Your task to perform on an android device: Search for the Microsoft Surface Pro 8 PN-00013 Laptop on Electronics Bazaar.
Image 0: 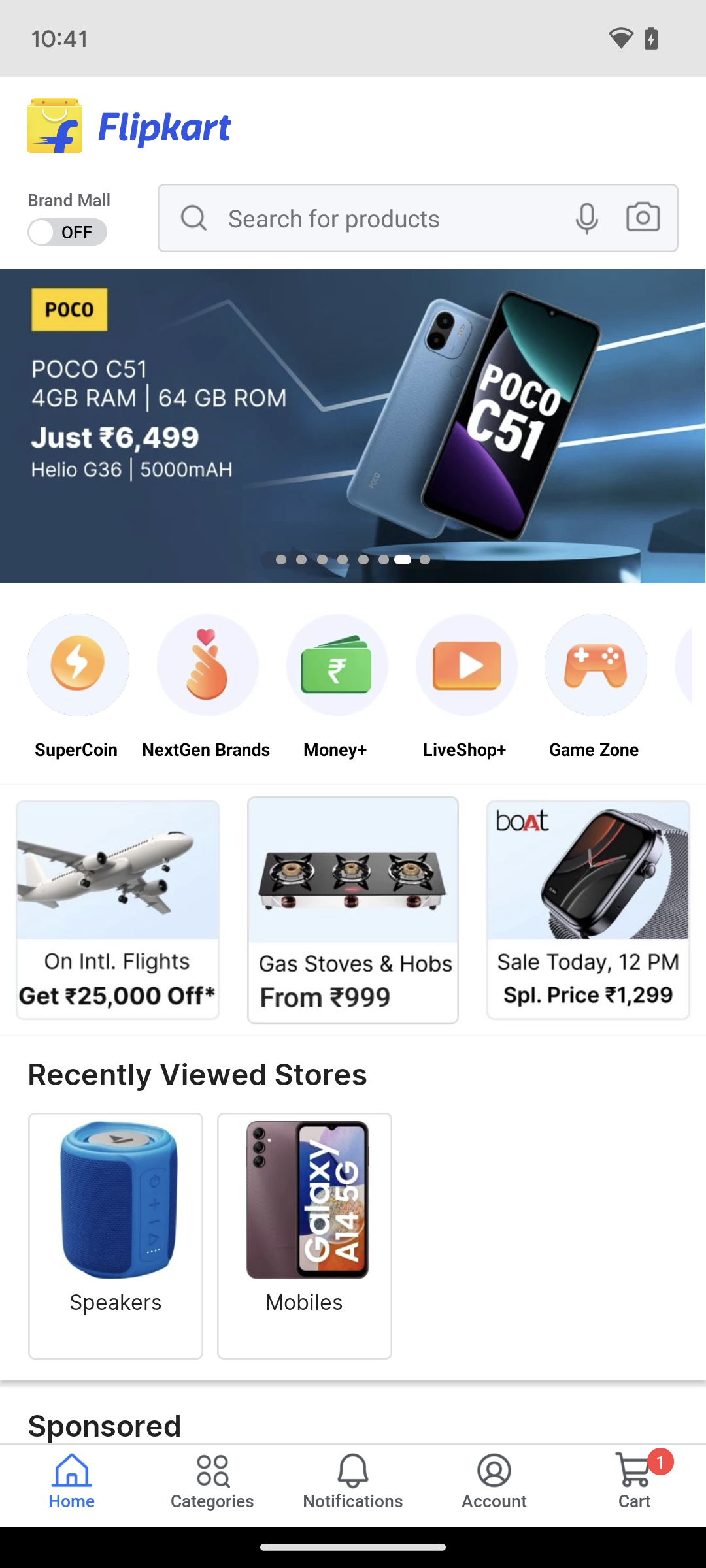
Open Electronics Bazaar .
Step 0: open app "Electronics Bazaar"
Image 1: 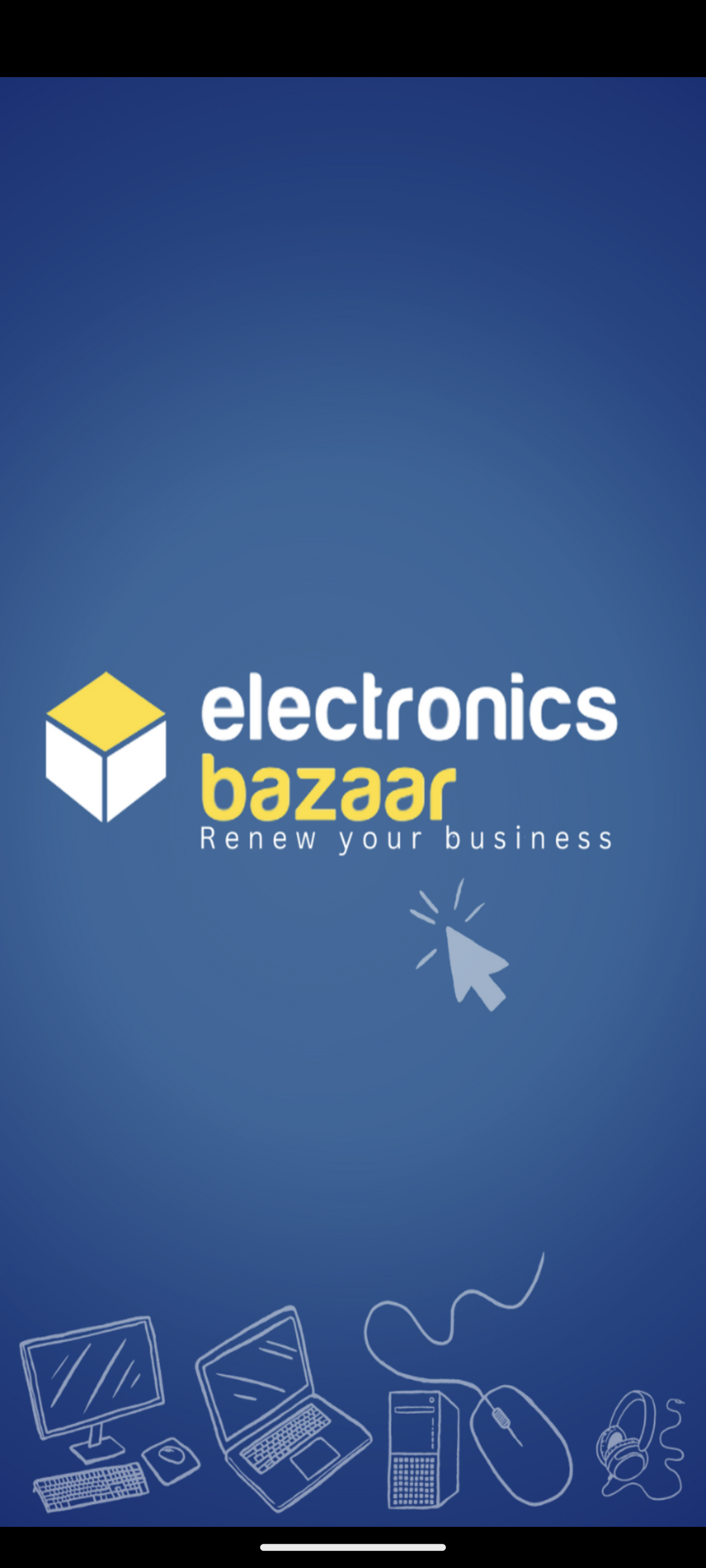
Open Electronics Bazaar .
Step 1: wait
Image 2: 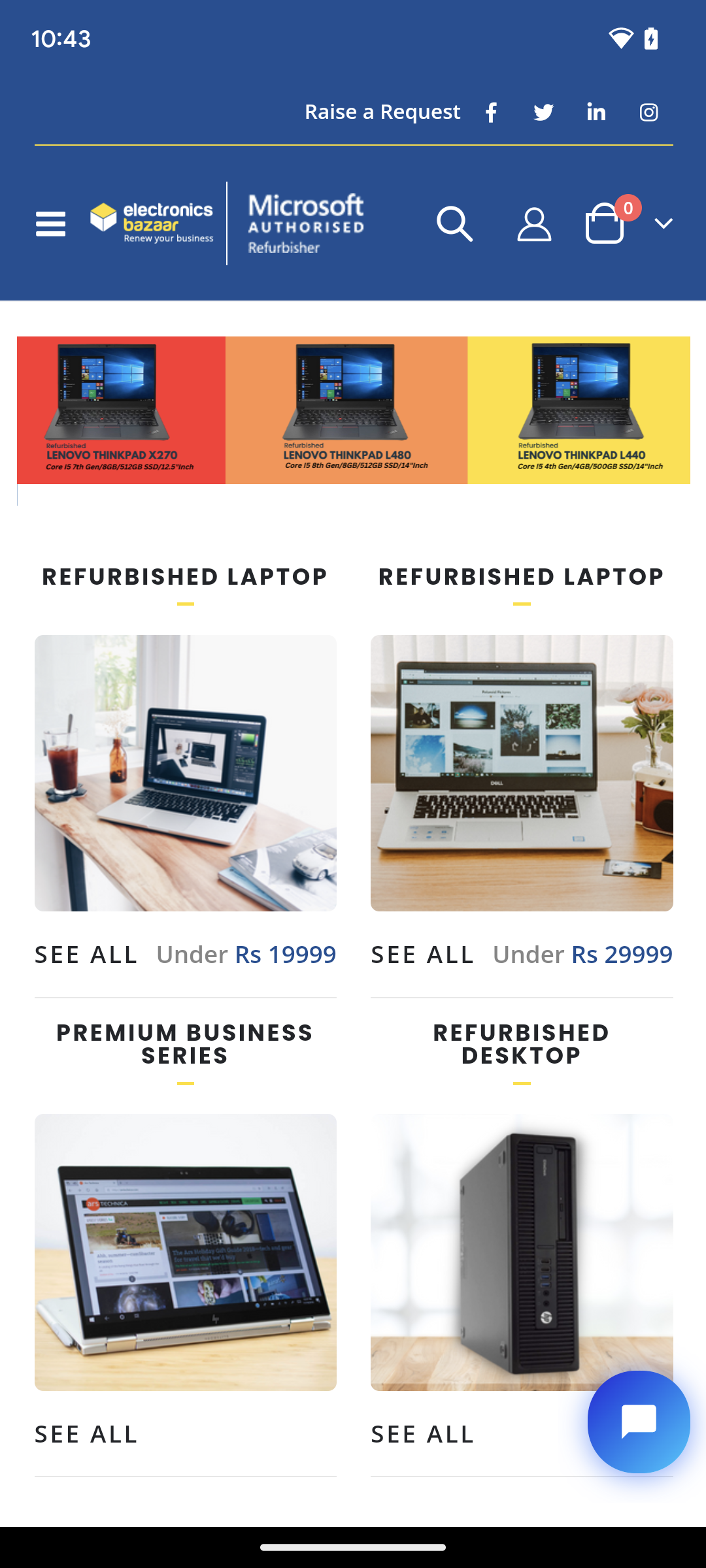
Click on the Search icon at the top center of the screen.
Step 2: click (455, 225)
Image 3: 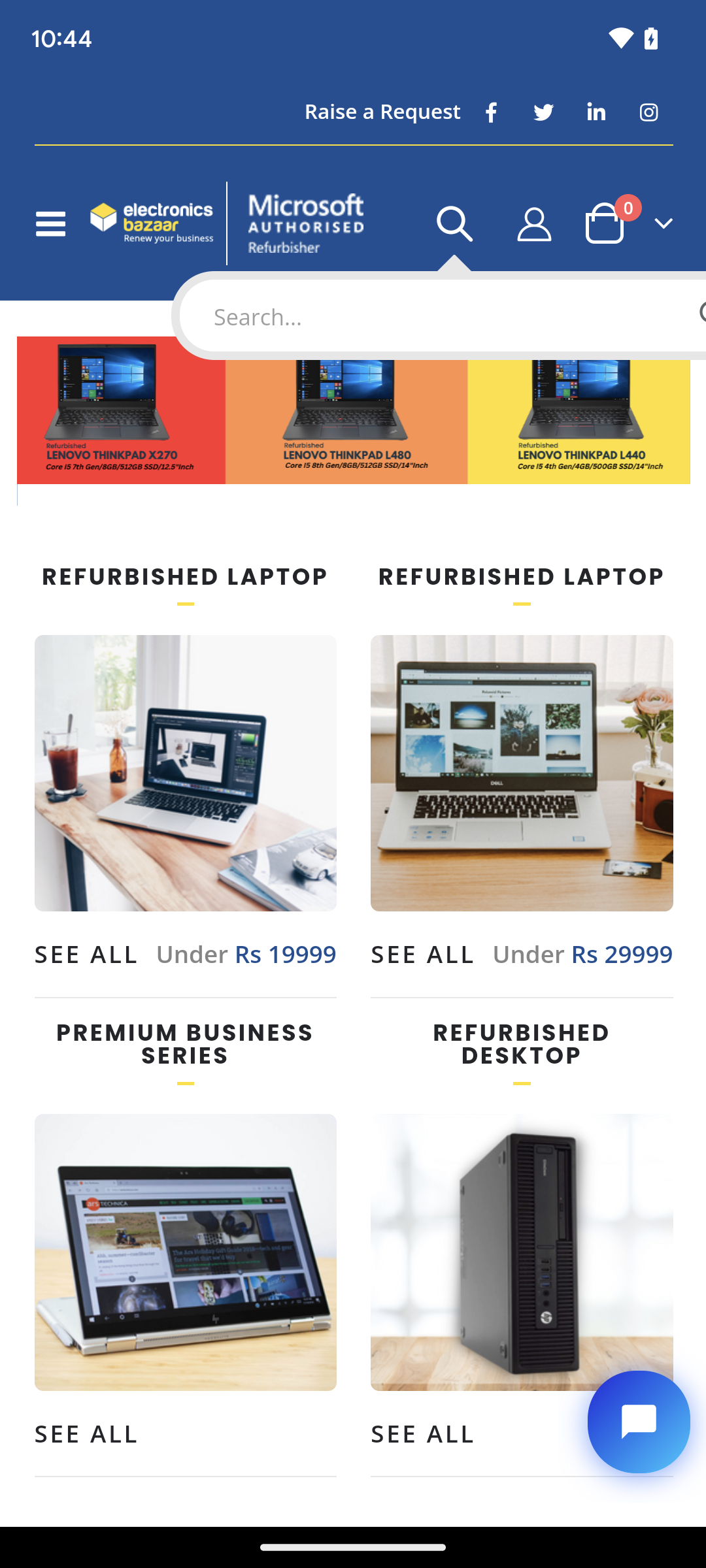
Click on the search bar.
Step 3: click (429, 316)
Image 4: 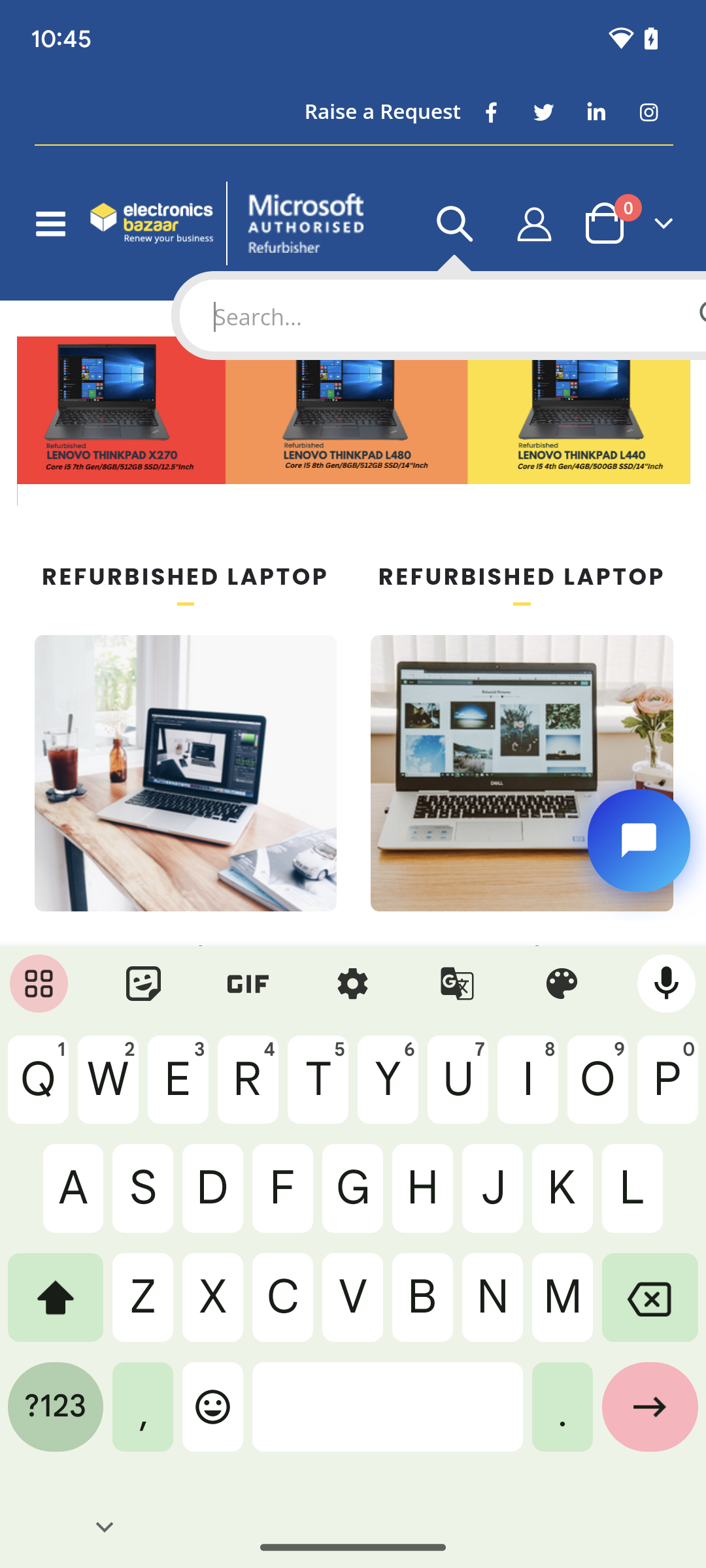
Type in the Microsoft Surface Pro 8 PN-00013 Laptop.
Step 4: type "Microsoft Surface Pro 8 PN-00013 Laptop"
Image 5: 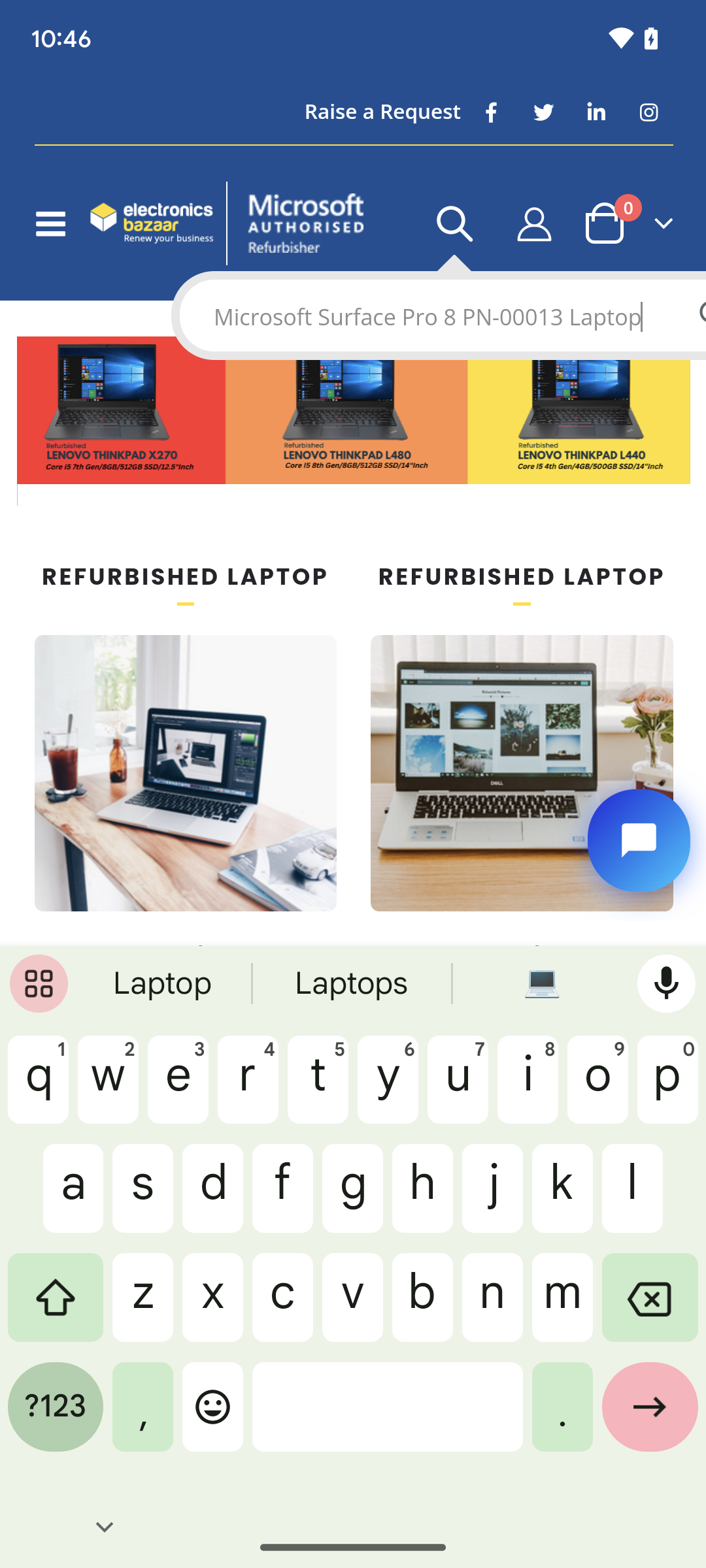
Click on the arrow at the right bottom of the keyboard.
Step 5: click (650, 1417)
Image 6: 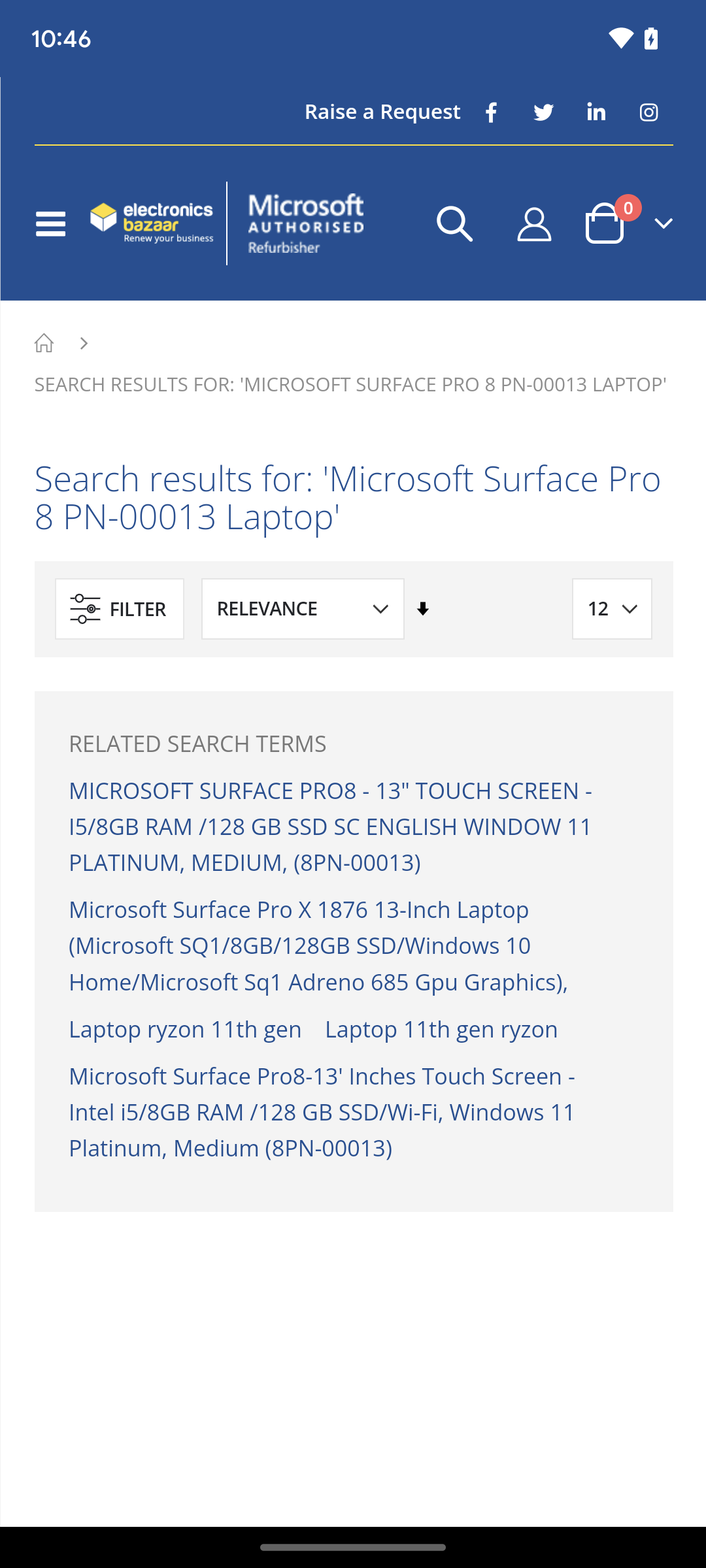
Swipe up on the screen.
Step 6: scroll down
Image 7: 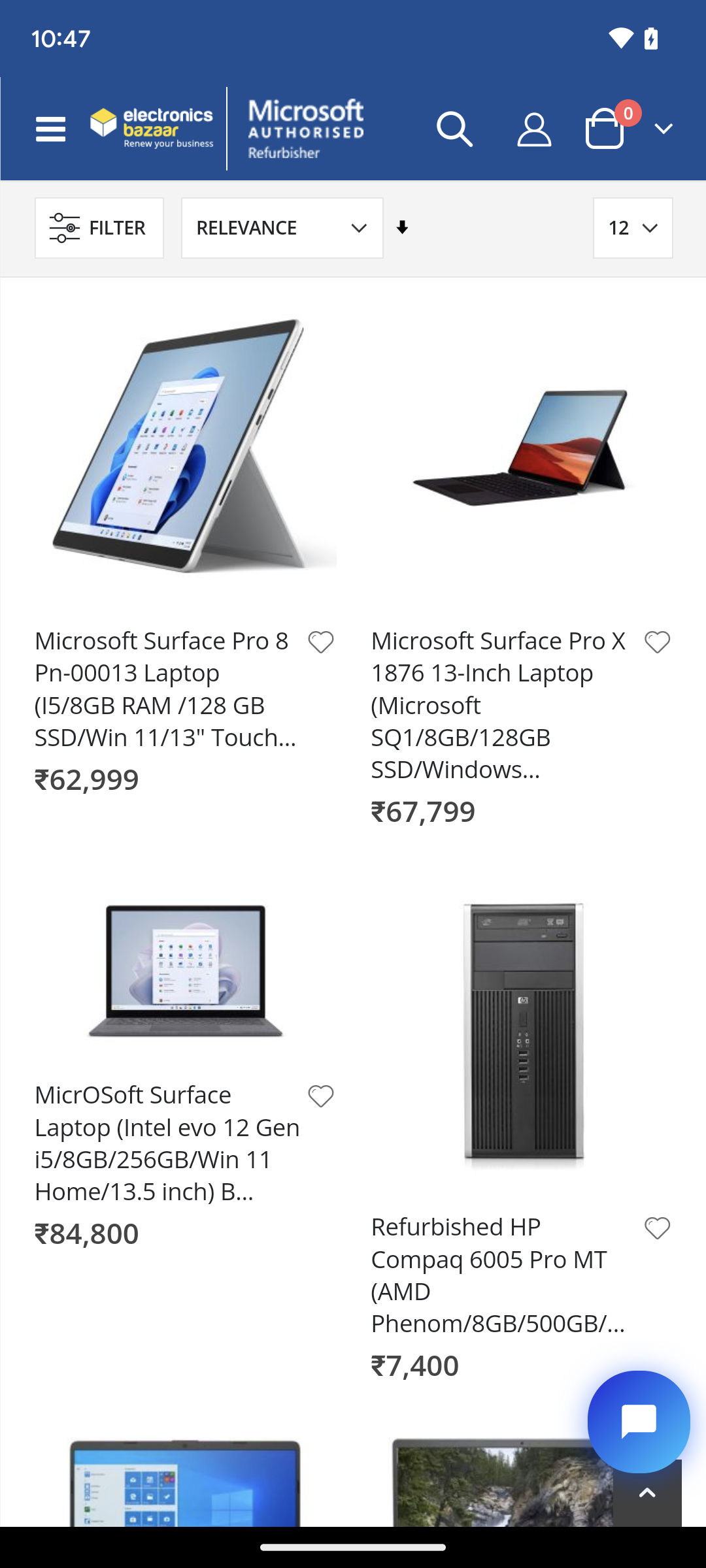
Click on the First search result to view the Microsoft Surface Pro 8 PN-00013 laptop.
Step 7: click (164, 689)